Your task to perform on an android device: My main door lock was damaged yesterday and I want to fix it, search for the main door lock set on temu app.
Image 1: 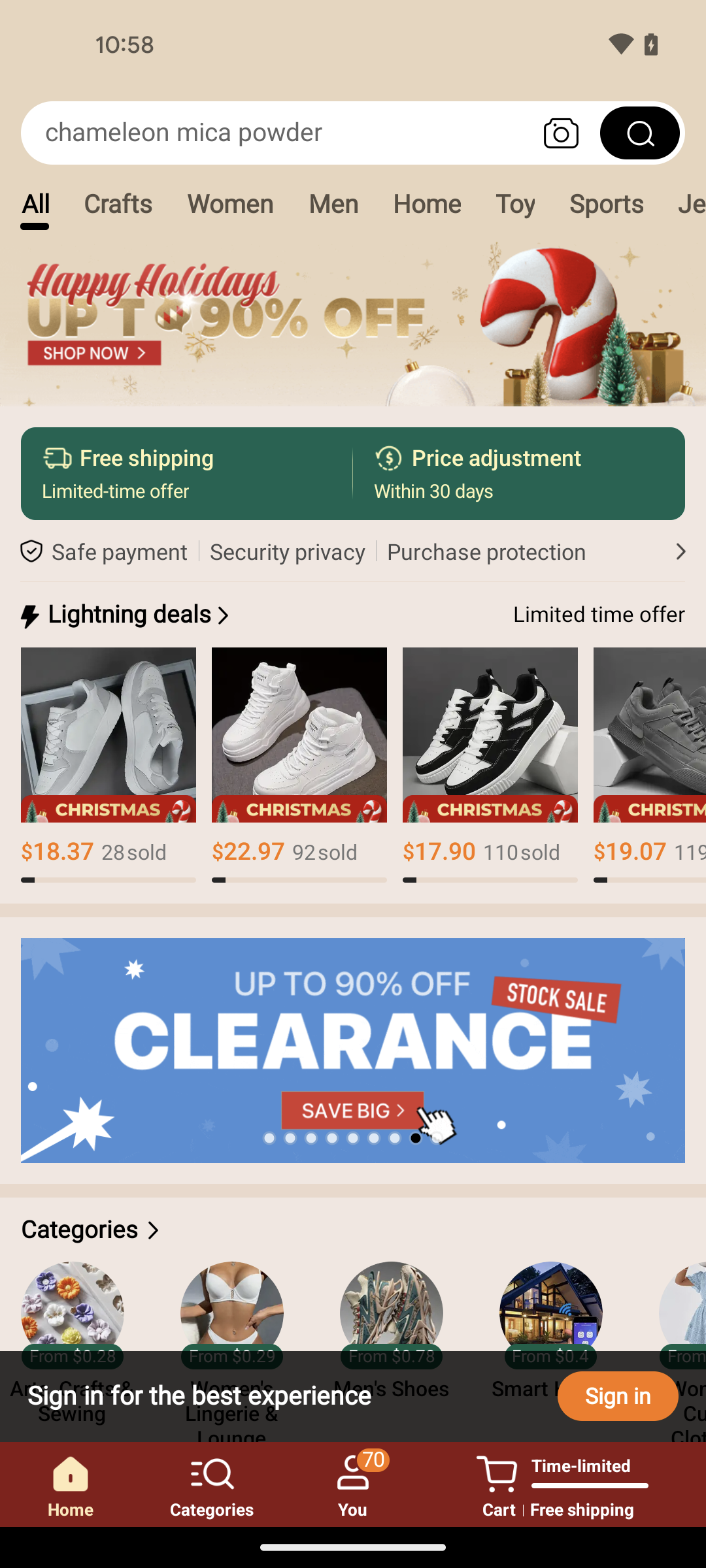
Tap on the search bar at the top of the screen
Step 1: click (277, 133)
Image 2: 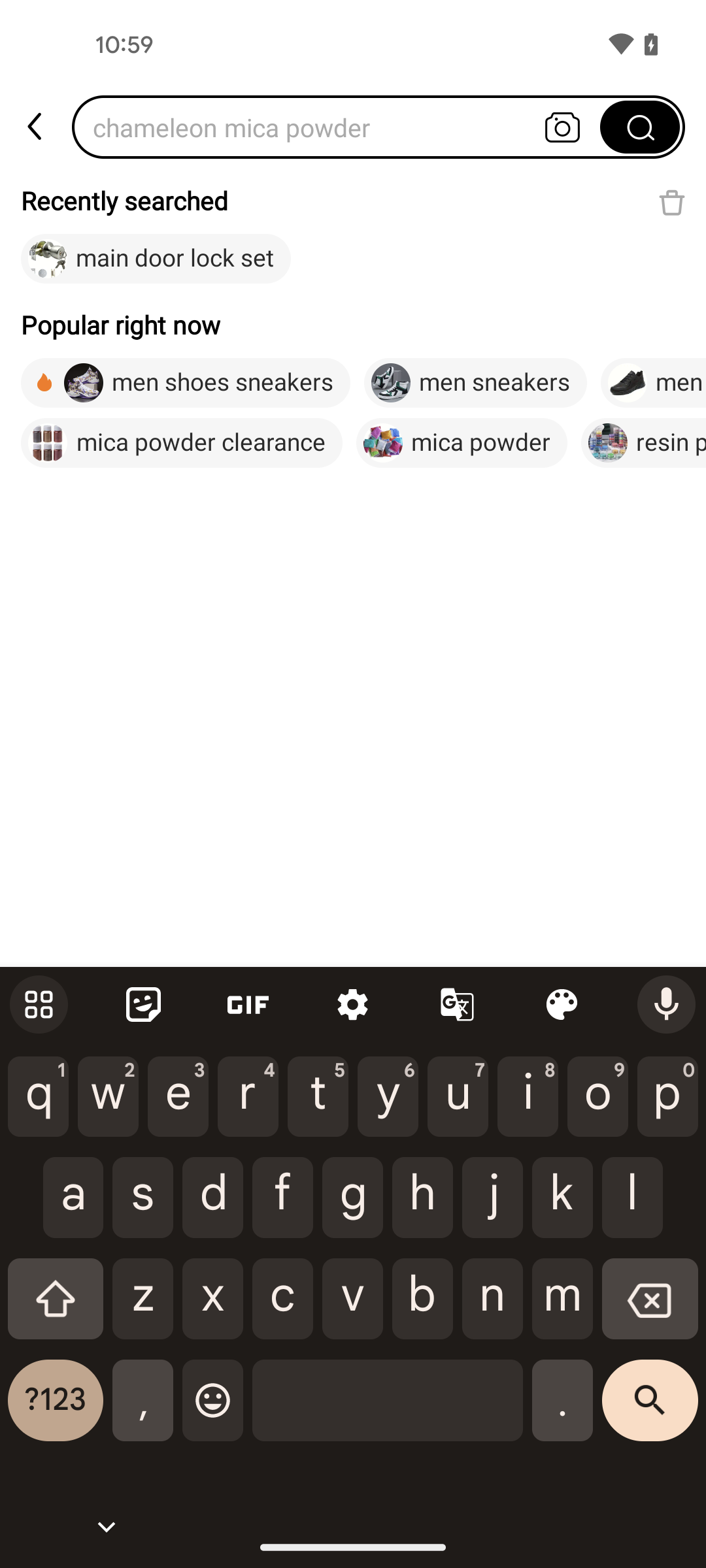
Search for the main door lock set
Step 2: type "main door lock set"
Image 3: 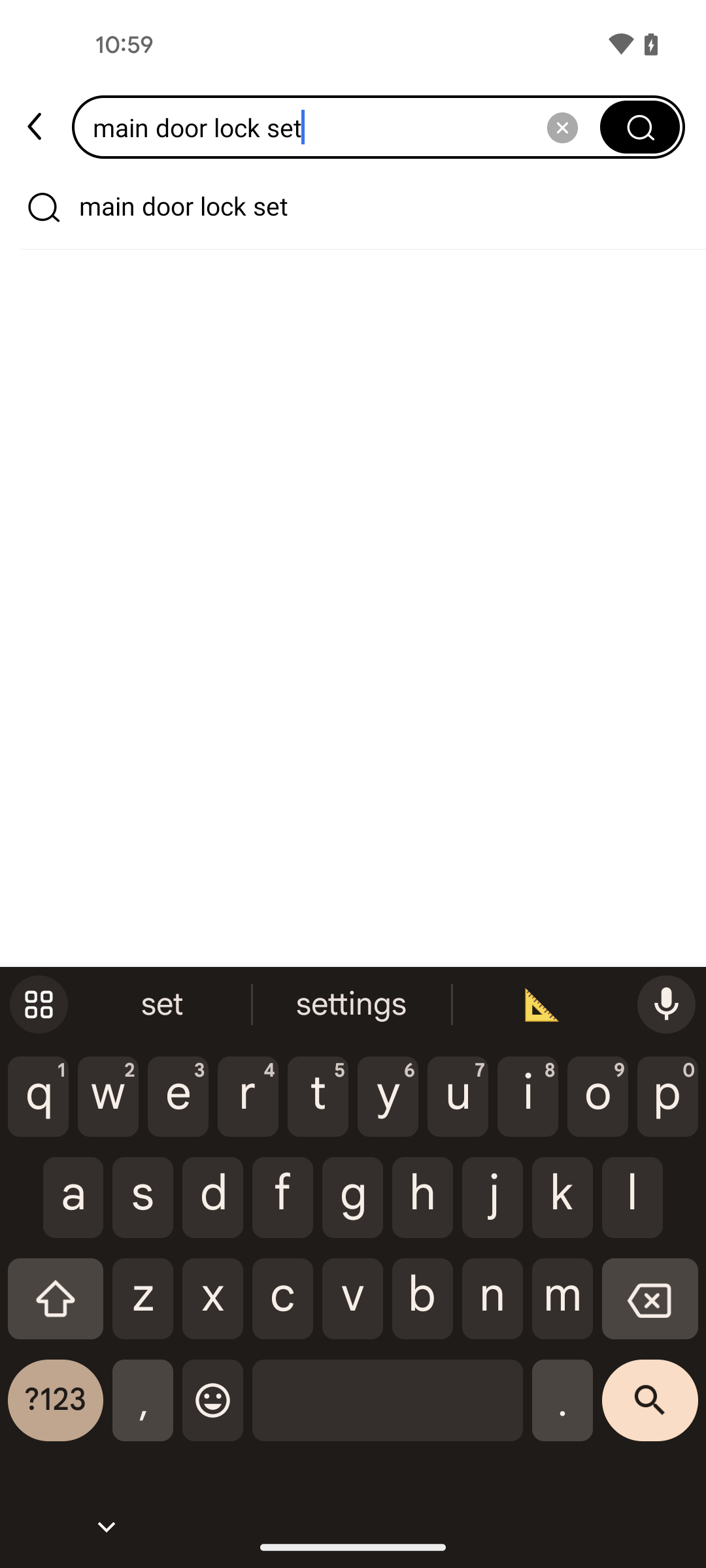
Tap on the search result
Step 3: click (184, 207)